Your task to perform on an android device: In Mojopizza App Customize the Spicy Mexicano pizza with size Big (10") ,crust as cheese blast and veg toppings of paneer cubes then add to cart
Image 0: 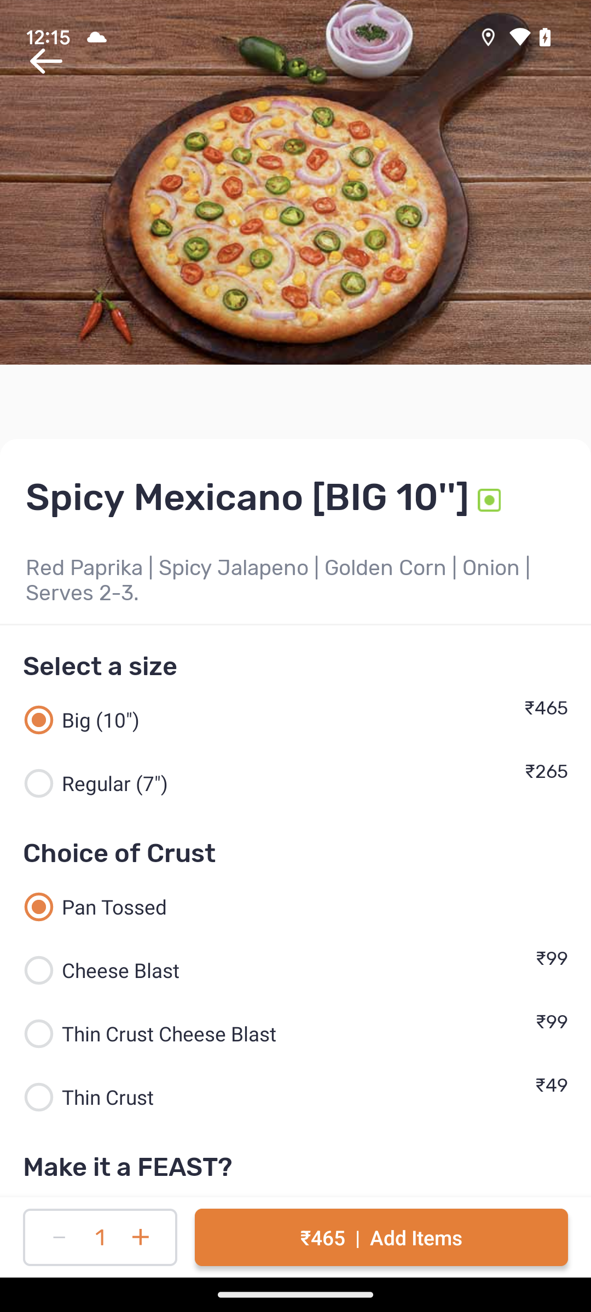
click on the Cheese Blast at choice of crust
Step 0: click (268, 970)
Image 1: 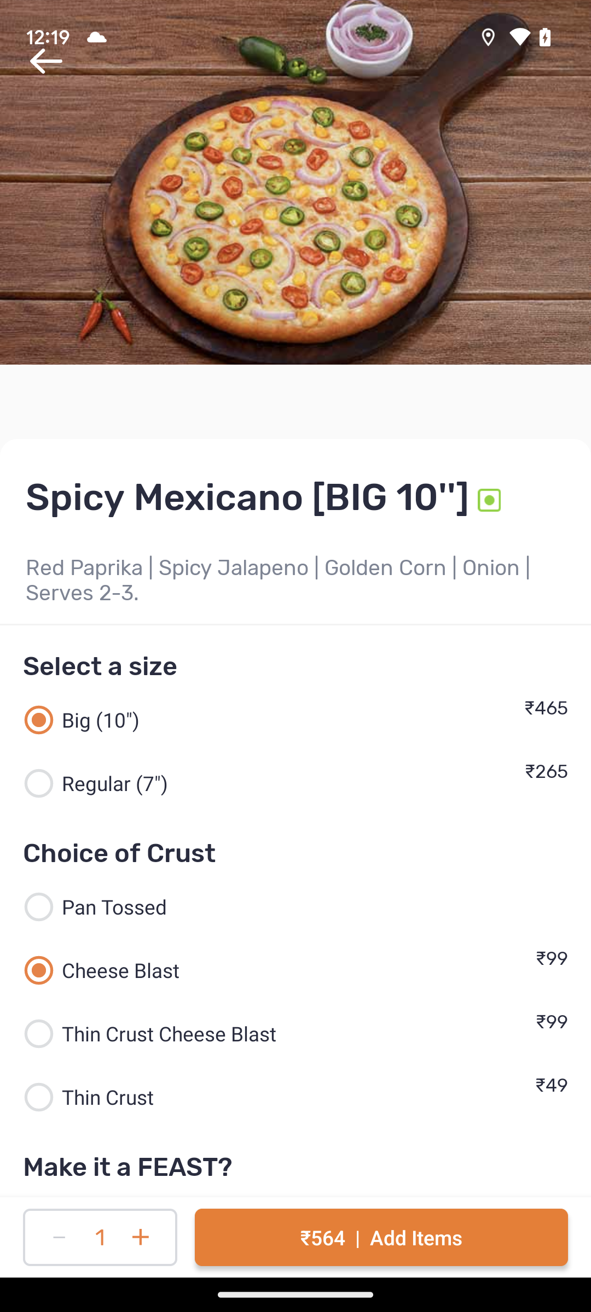
Swipe up on the screen
Step 1: scroll down
Image 2: 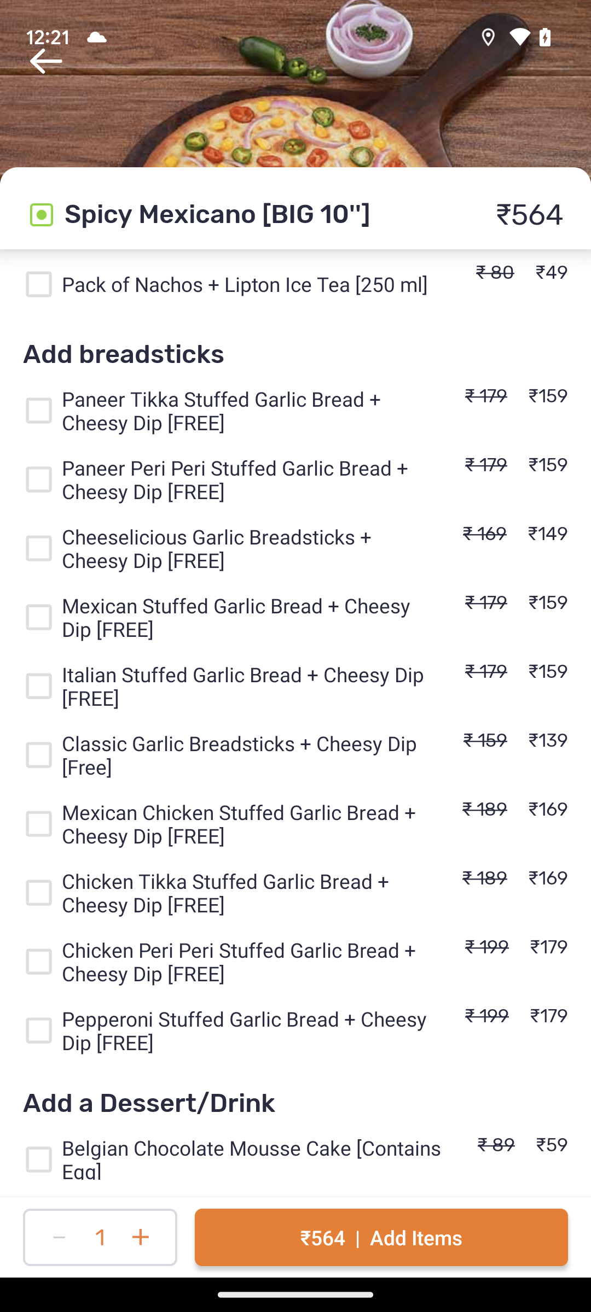
Swipe up on the screen
Step 2: scroll down
Image 3: 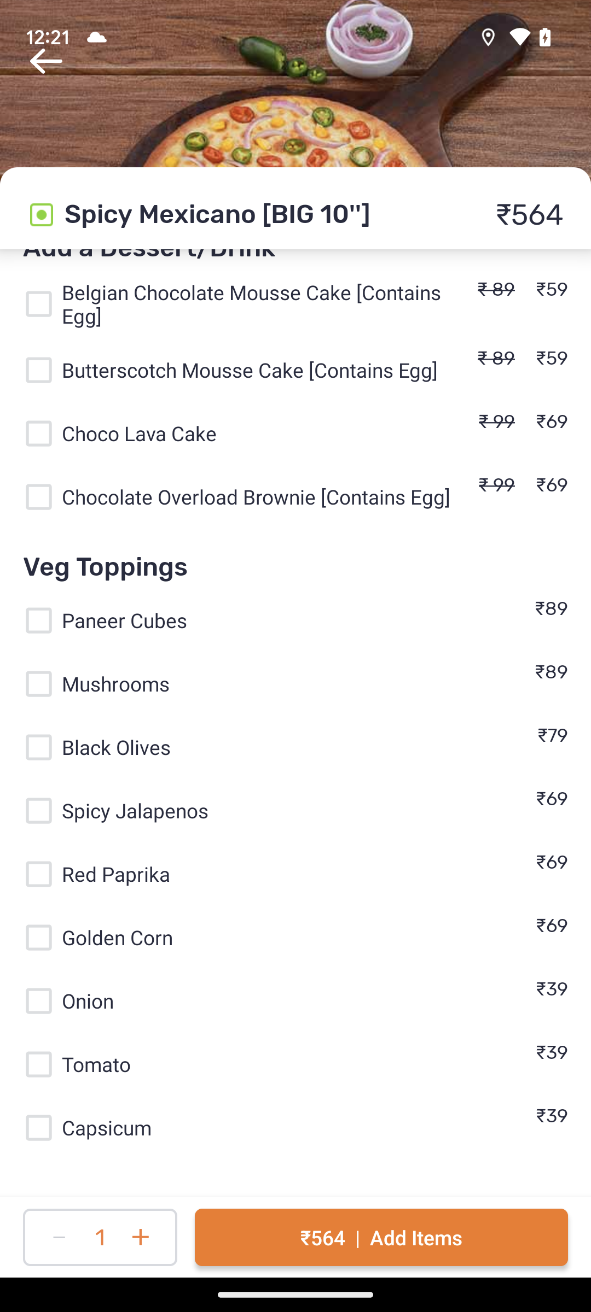
Click on the veg Toppings paneer cubes
Step 3: click (268, 620)
Image 4: 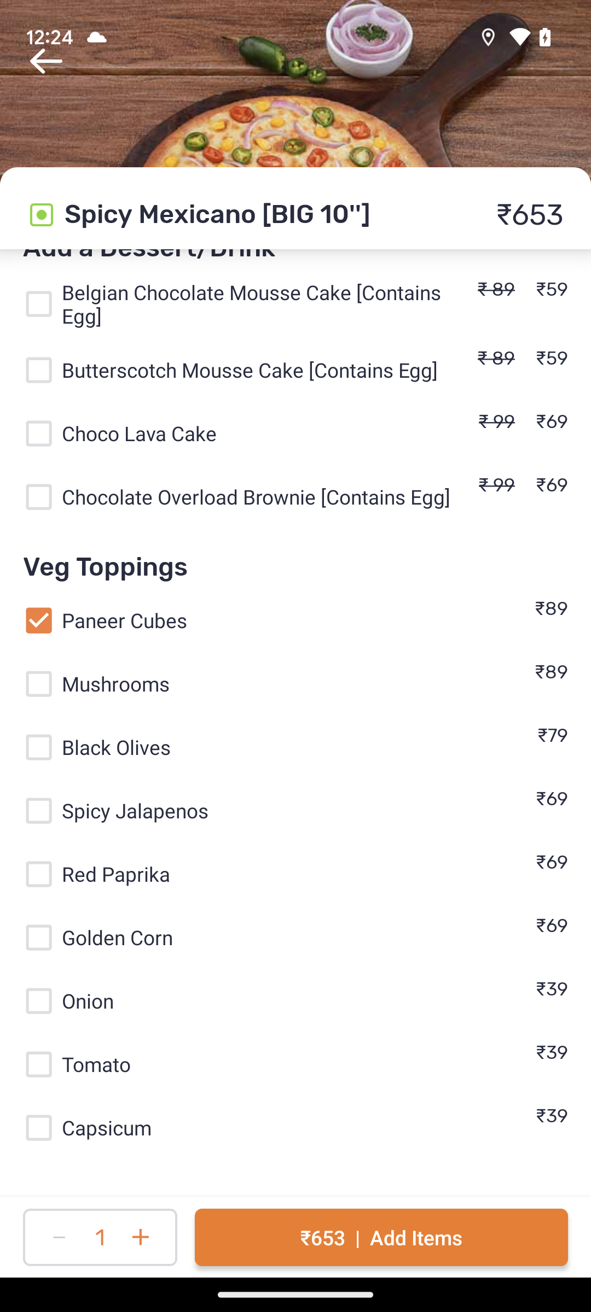
Click on the Add items option at the bottom of the screen
Step 4: click (381, 1237)